Your task to perform on an android device: In the HealthifyMe app, view your today activity 
Image 0: 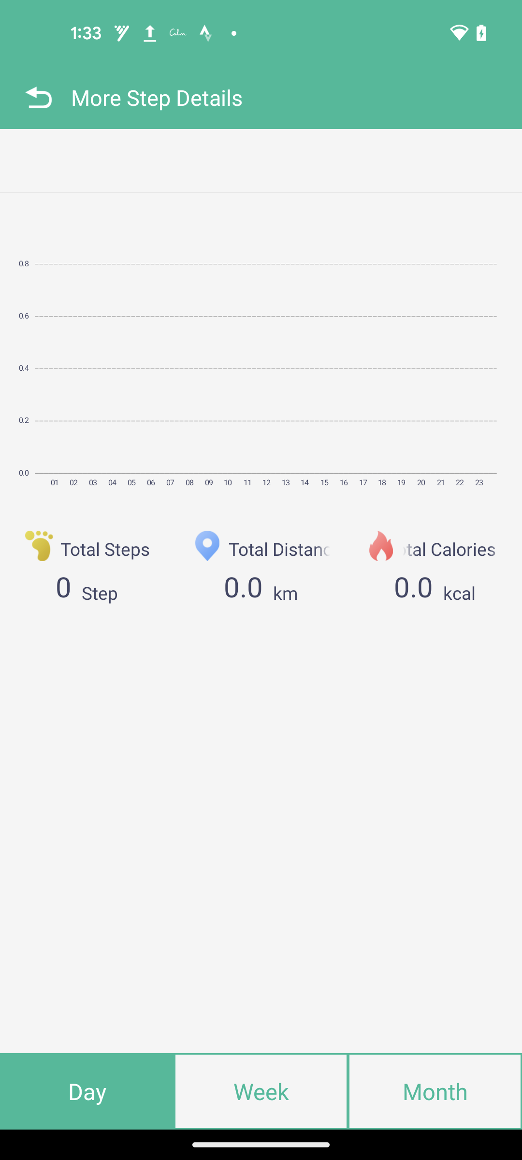
Open the HealthifyMe app
Step 0: open app "HealthifyMe"
Image 1: 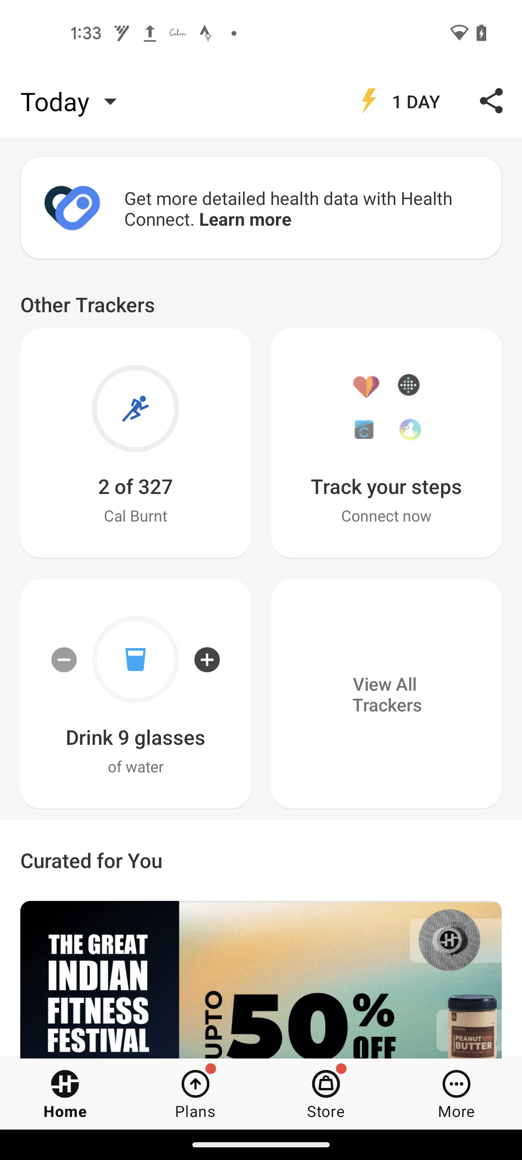
Open the HealthifyMe app
Step 1: wait
Image 2: 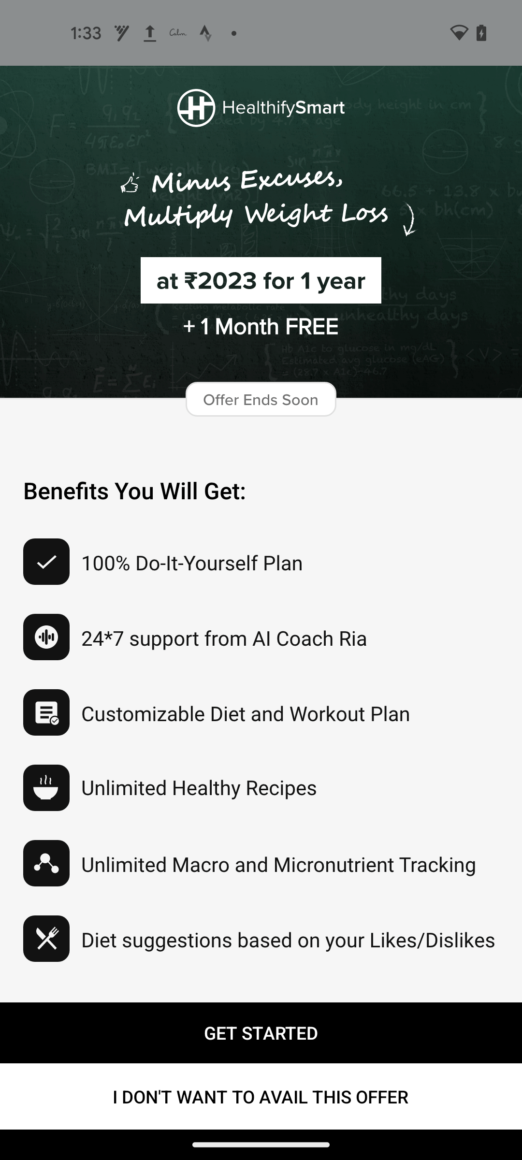
Click on the I DON'T WANT TO AVAIL THIS OFFER at the bottom of the screen
Step 2: click (261, 1096)
Image 3: 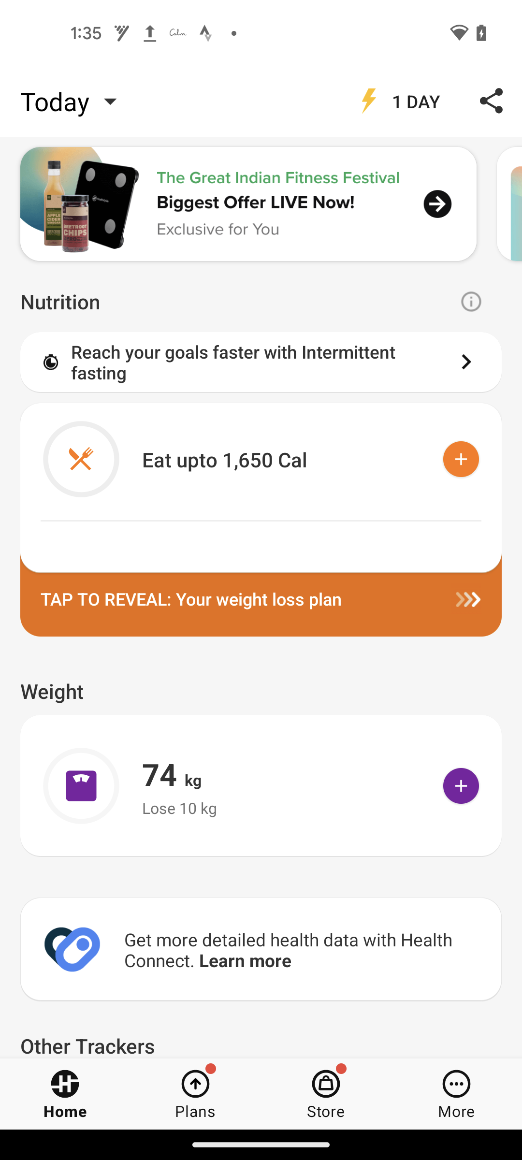
Scroll down to view more options
Step 3: scroll down